Your task to perform on an android device: Share the meeting reminder with dbwscratch.test.id3@gmail.com.
Image 0: 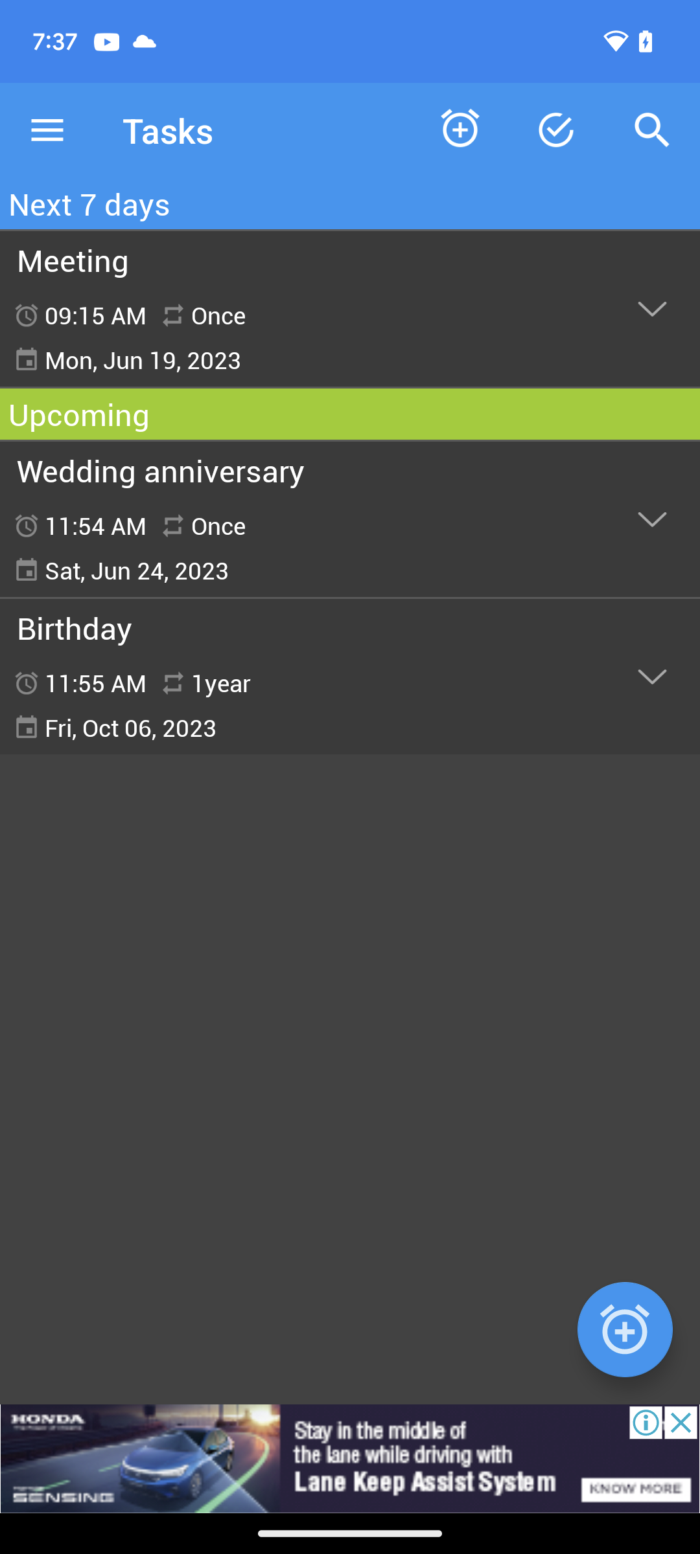
Open Meeting reminder
Step 0: click (350, 309)
Image 1: 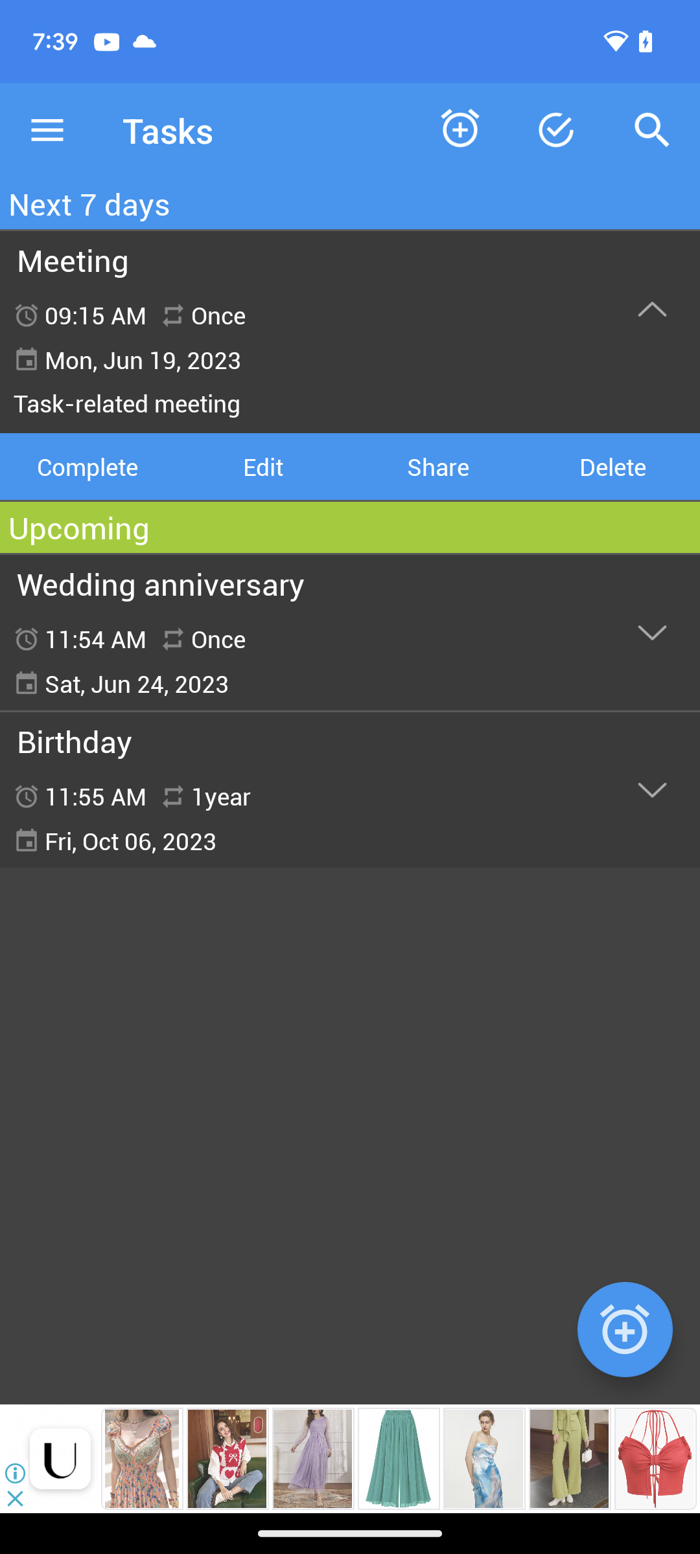
Click on the share option
Step 1: click (437, 466)
Image 2: 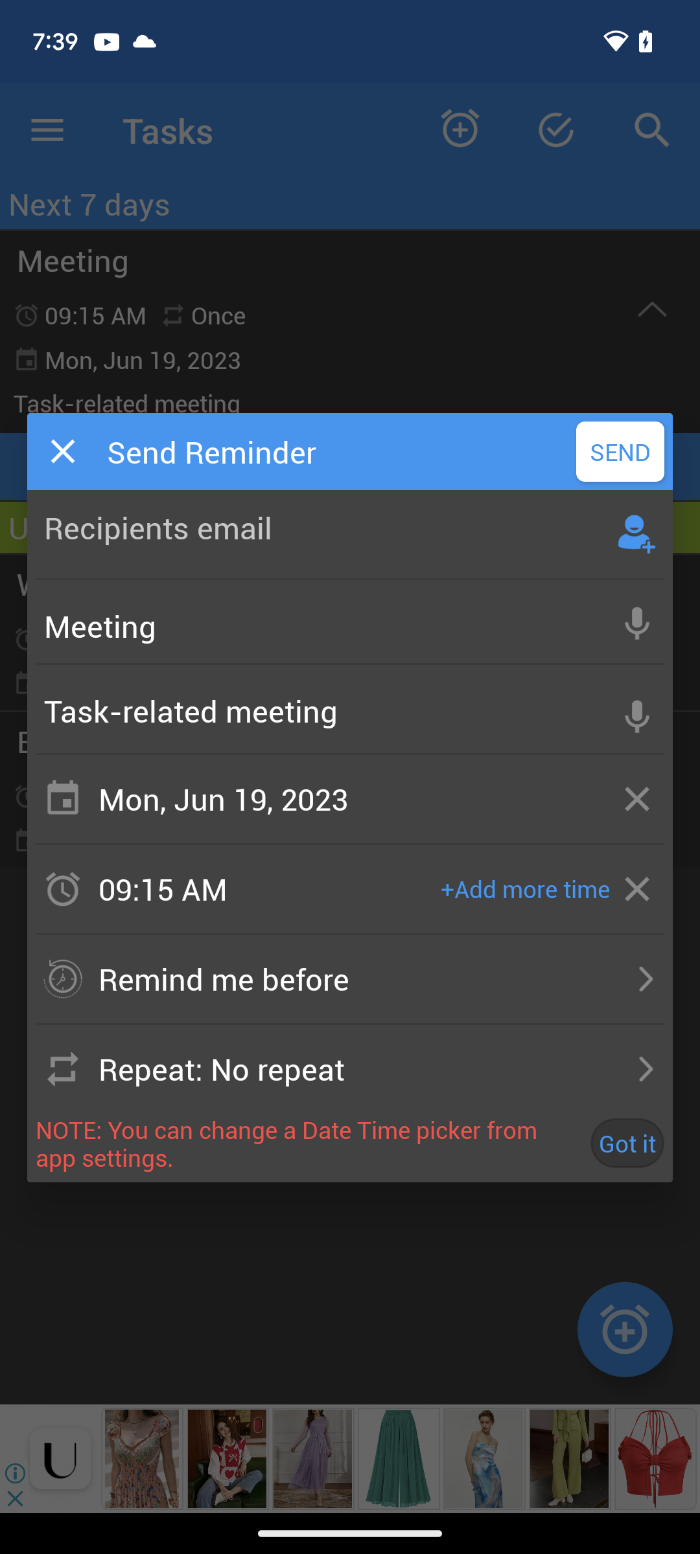
Click on the recipients email 
Step 2: click (318, 527)
Image 3: 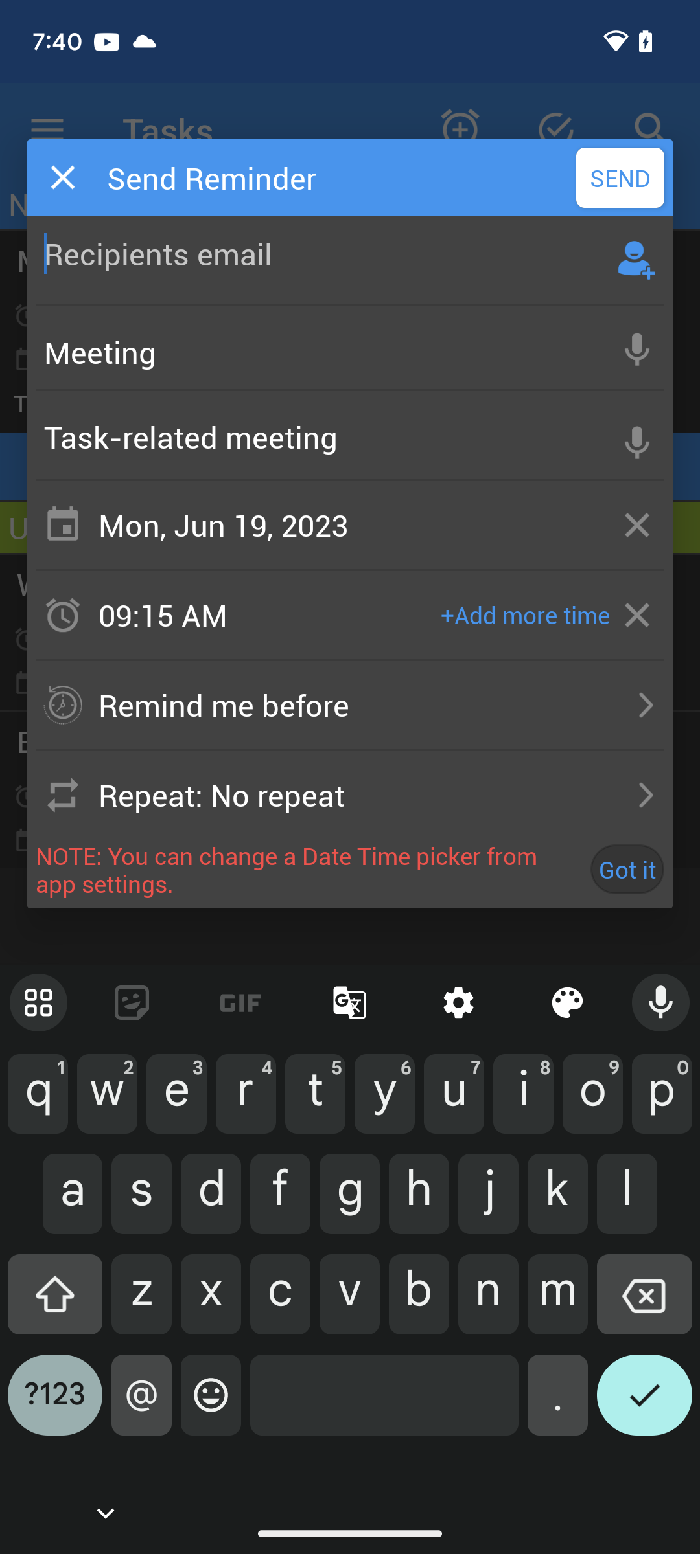
Enter email id as dbwscratch.test.id3@gmail.com
Step 3: type "dbwscratch.test.id3@gmail.com"
Image 4: 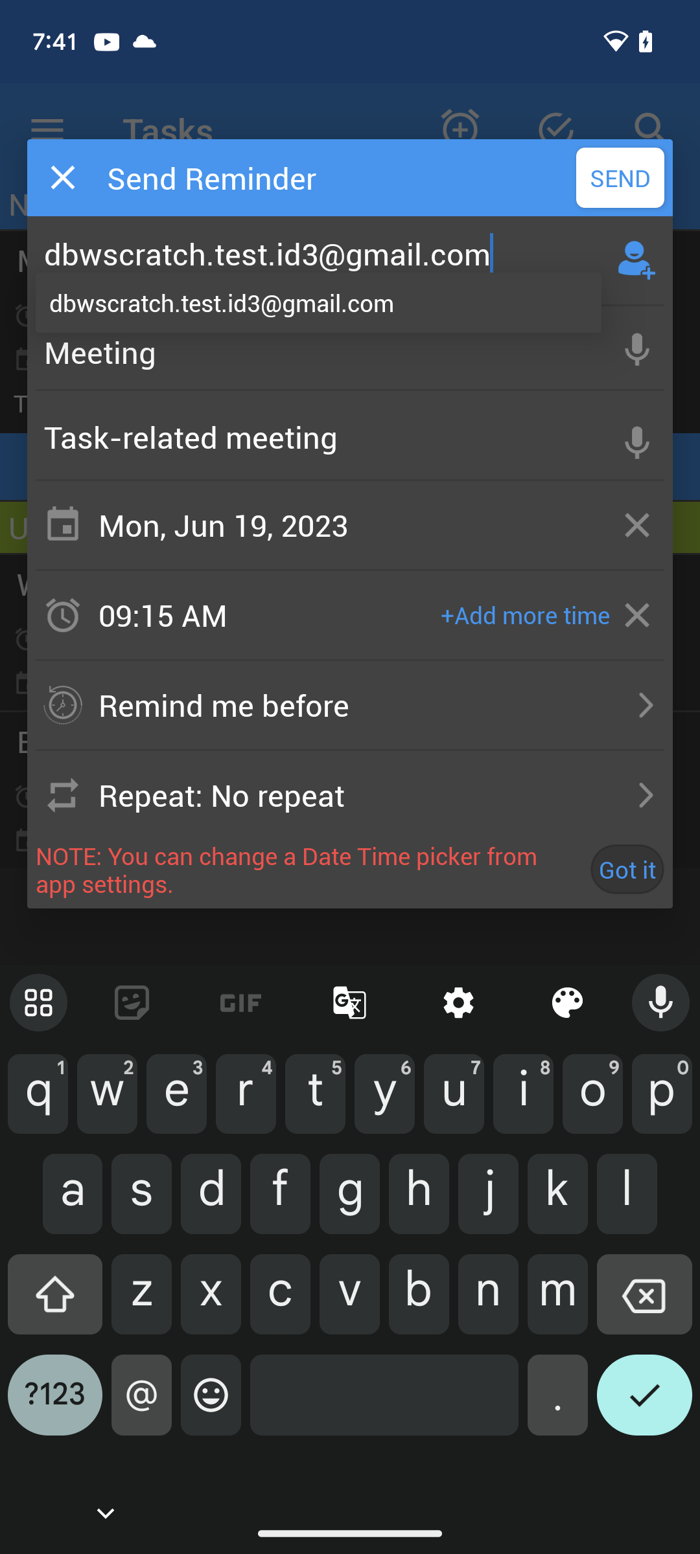
Click on tick icon on the keyboard
Step 4: click (644, 1405)
Image 5: 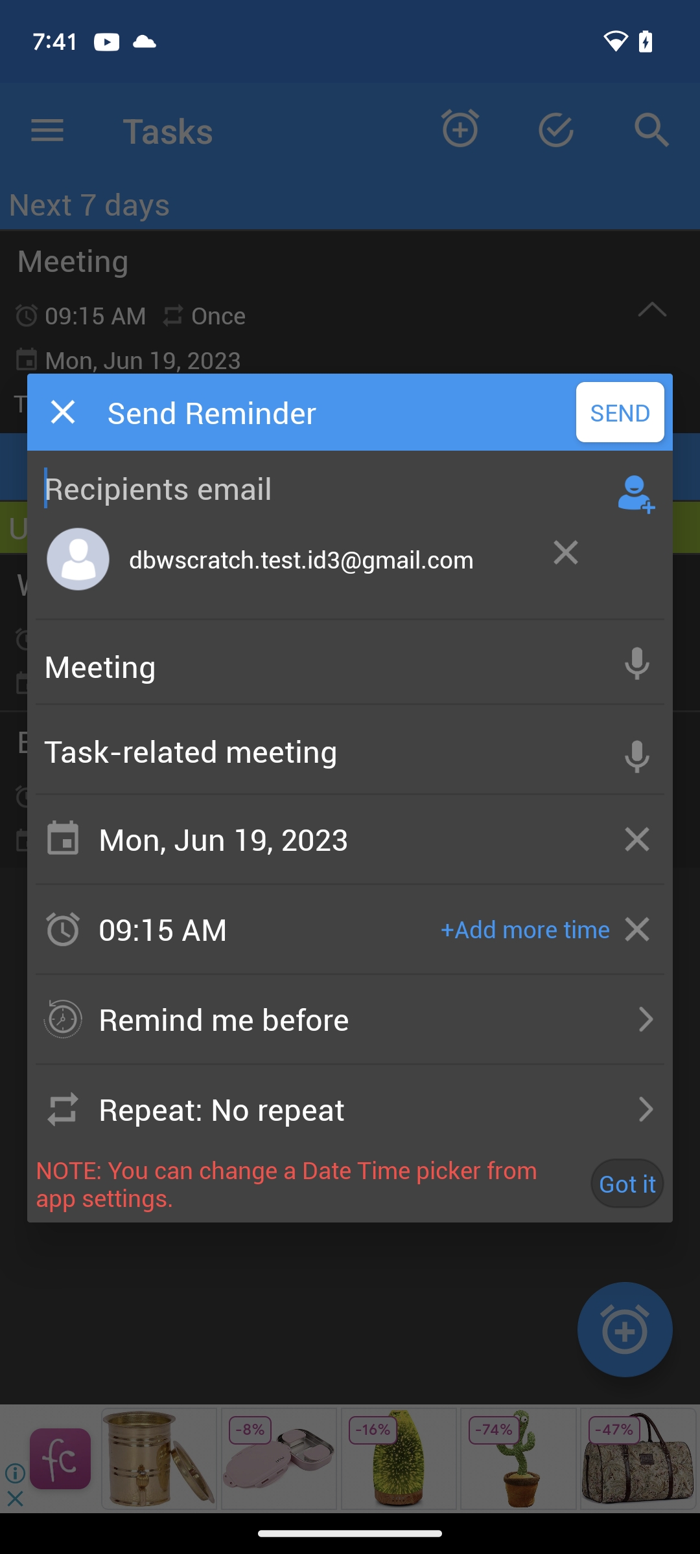
Click on the send button on the popup box
Step 5: click (620, 412)